Your task to perform on an android device: I will change my YouTube settings and turn on the reminder to take a break.
Image 0: 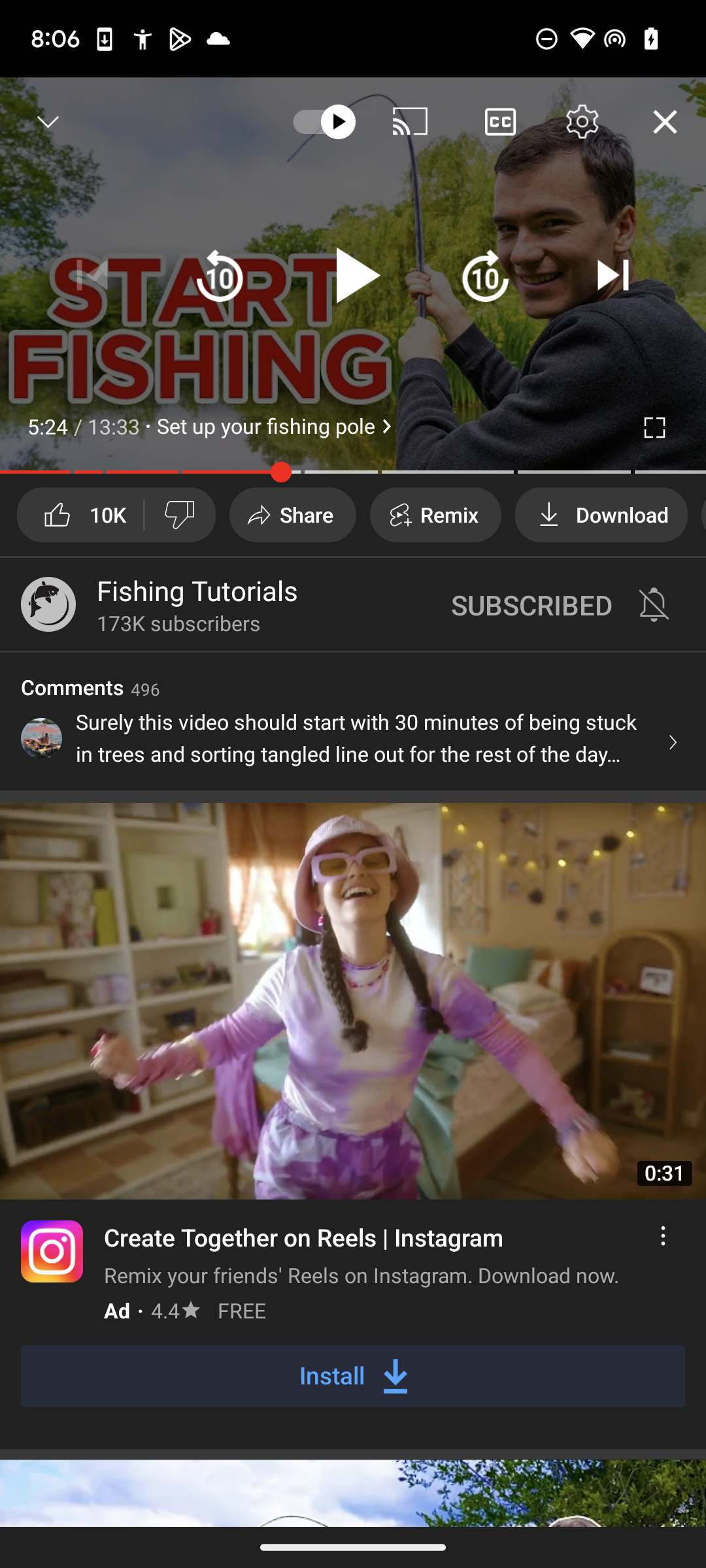
Click on the down arrow in the top left-hand corner.
Step 0: click (48, 121)
Image 1: 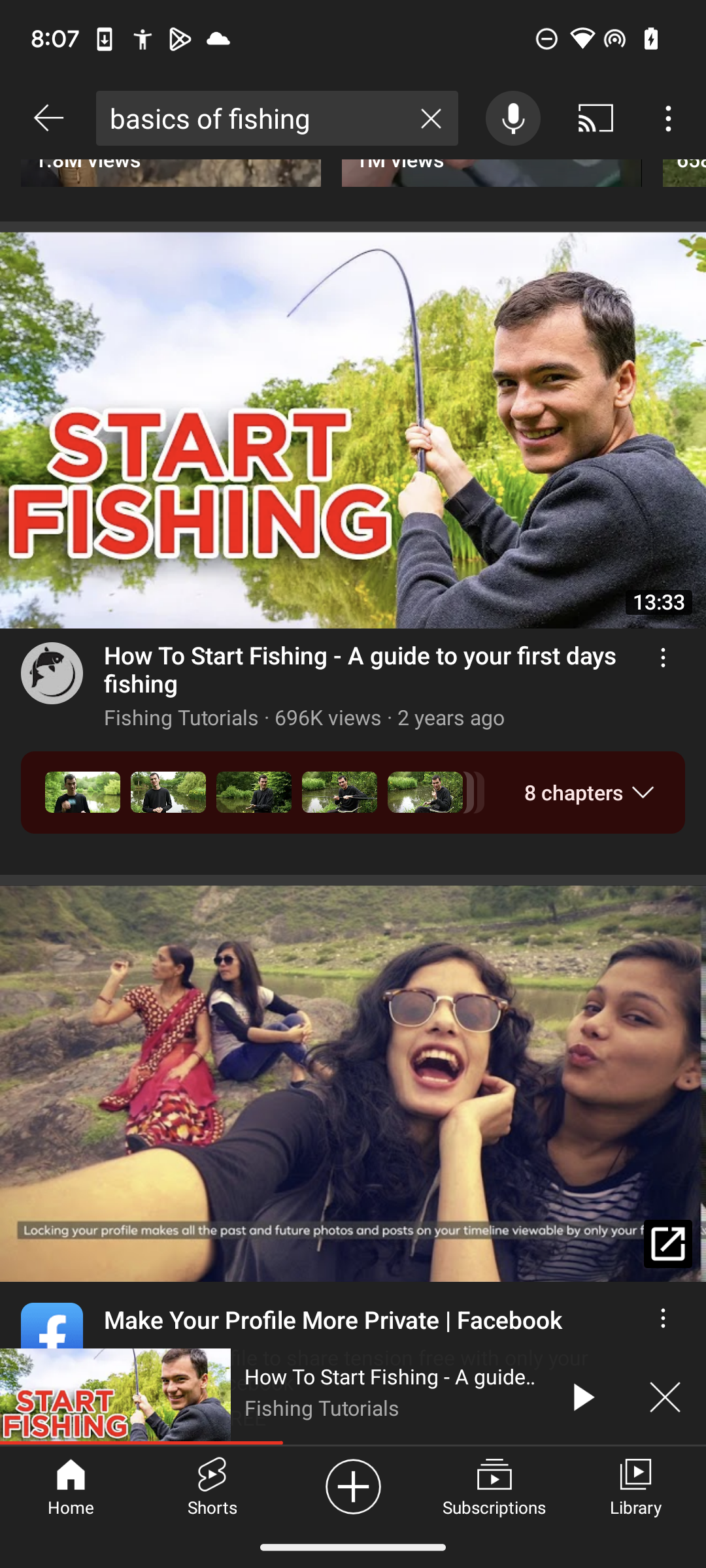
Click on the library button.
Step 1: click (635, 1508)
Image 2: 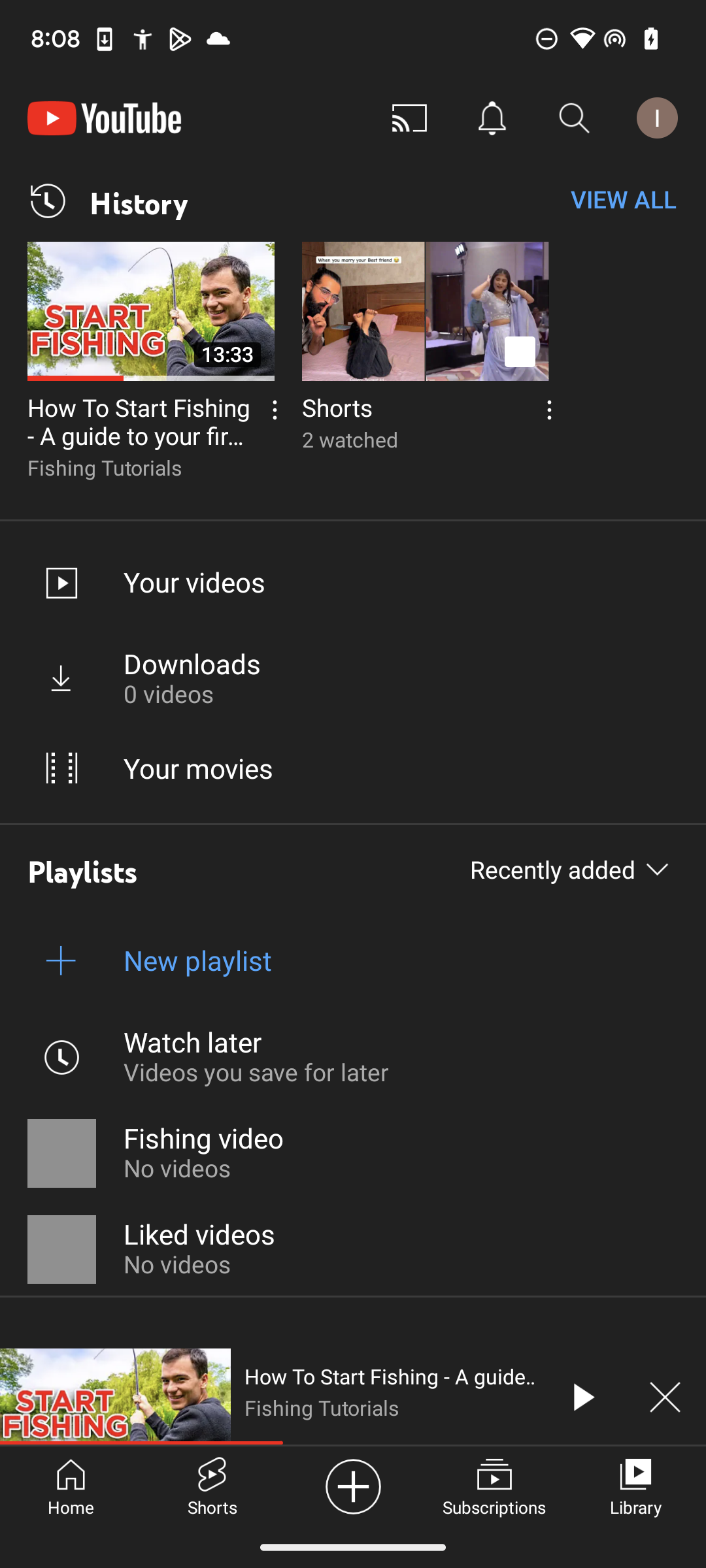
Click on the profile button in the top right-hand corner.
Step 2: click (657, 118)
Image 3: 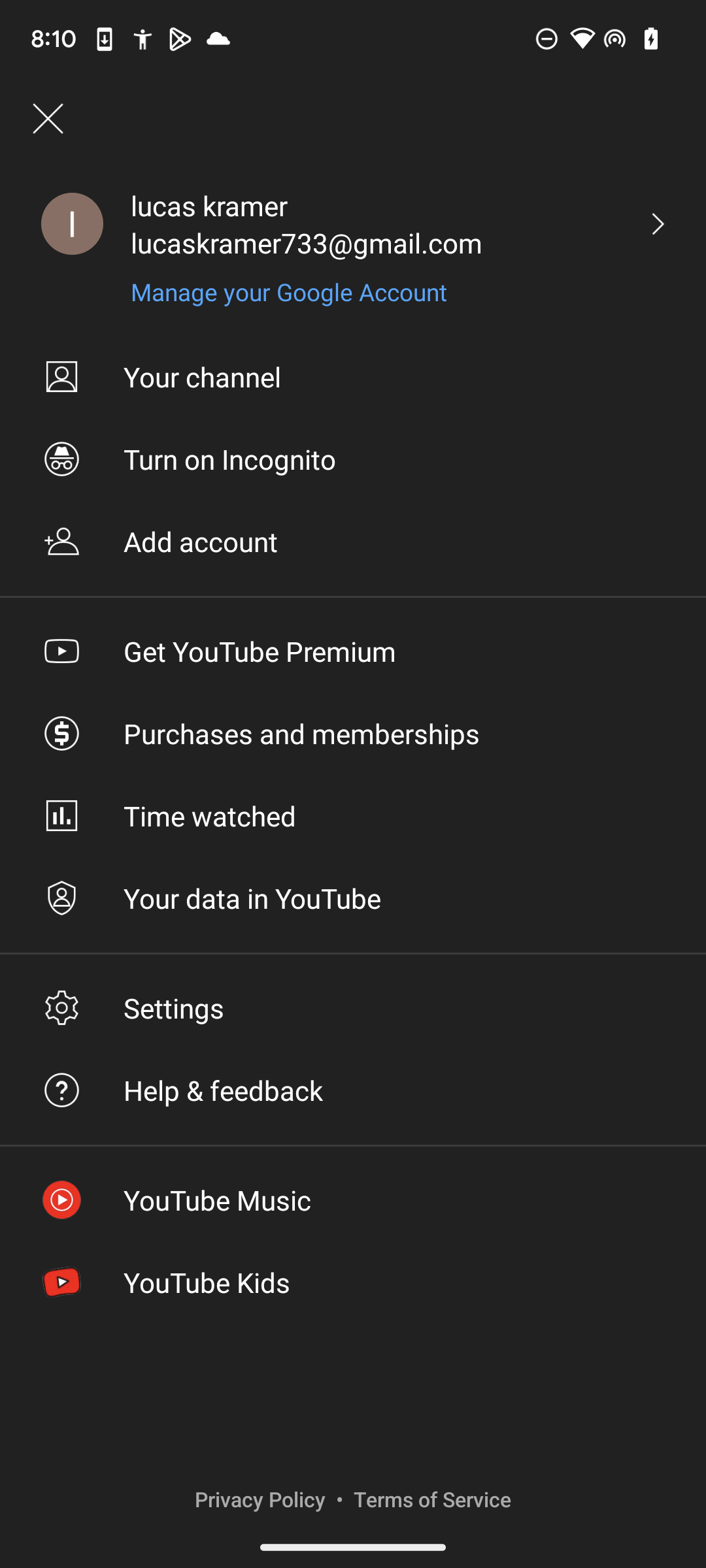
Click on Settings.
Step 3: click (173, 1007)
Image 4: 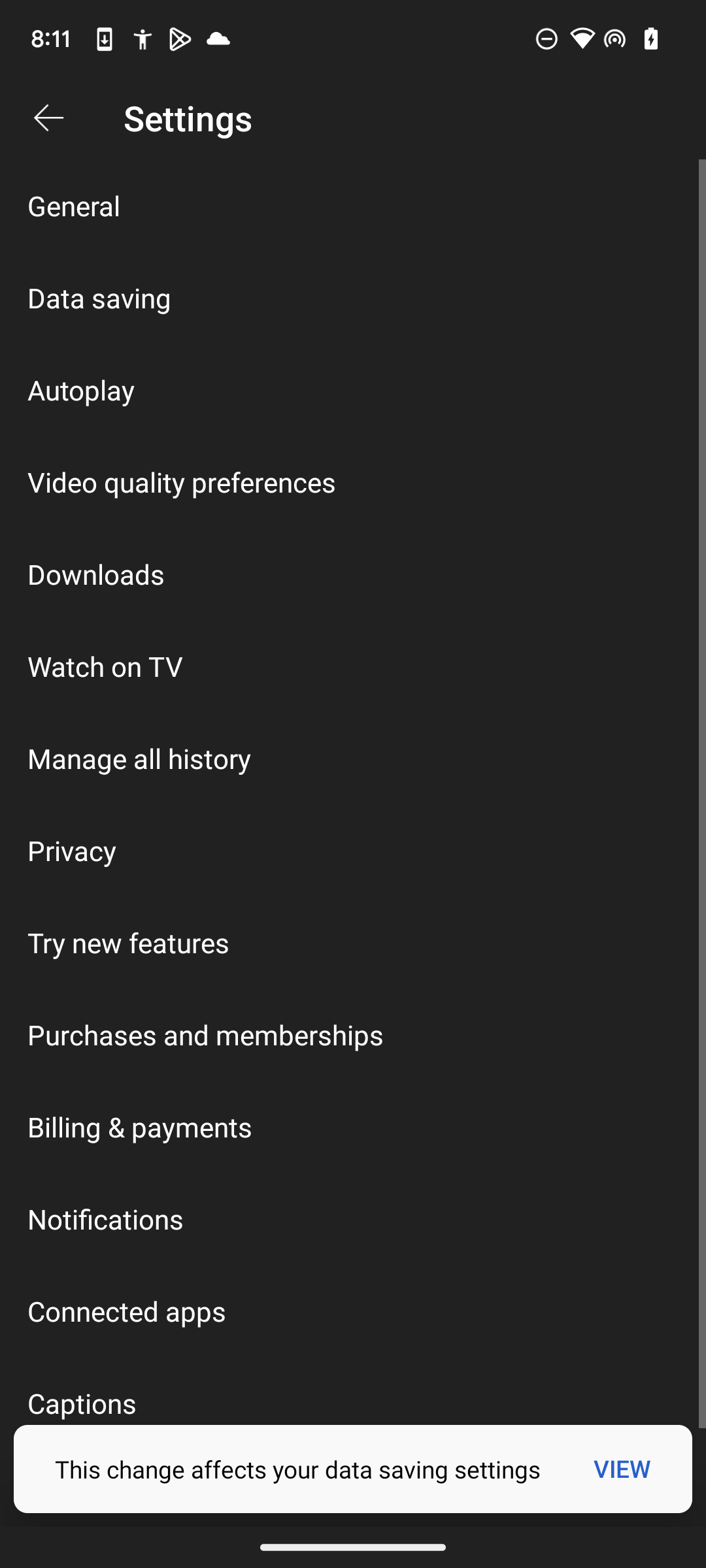
Click on General.
Step 4: click (74, 205)
Image 5: 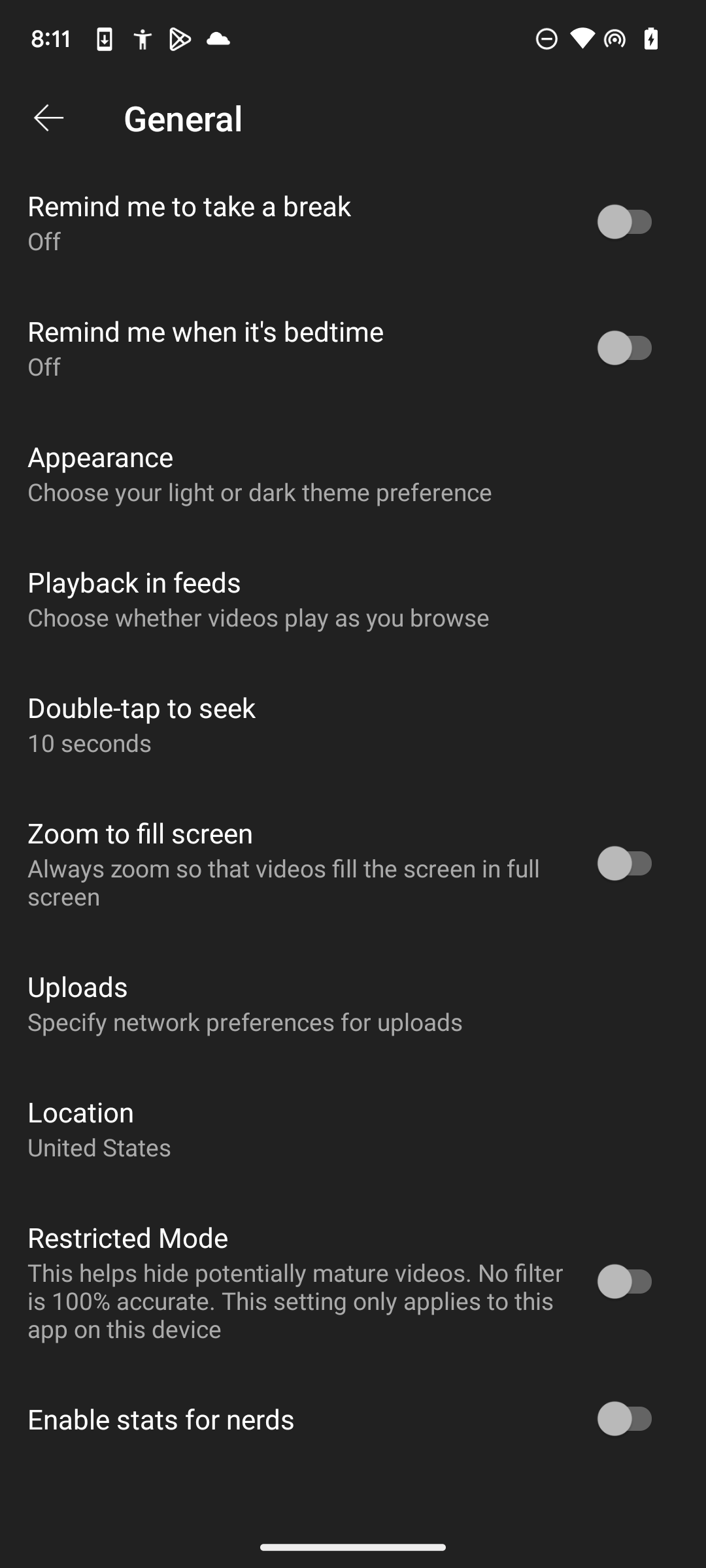
Click on the toggle button of the setting Remind me to take a break.
Step 5: click (631, 221)
Image 6: 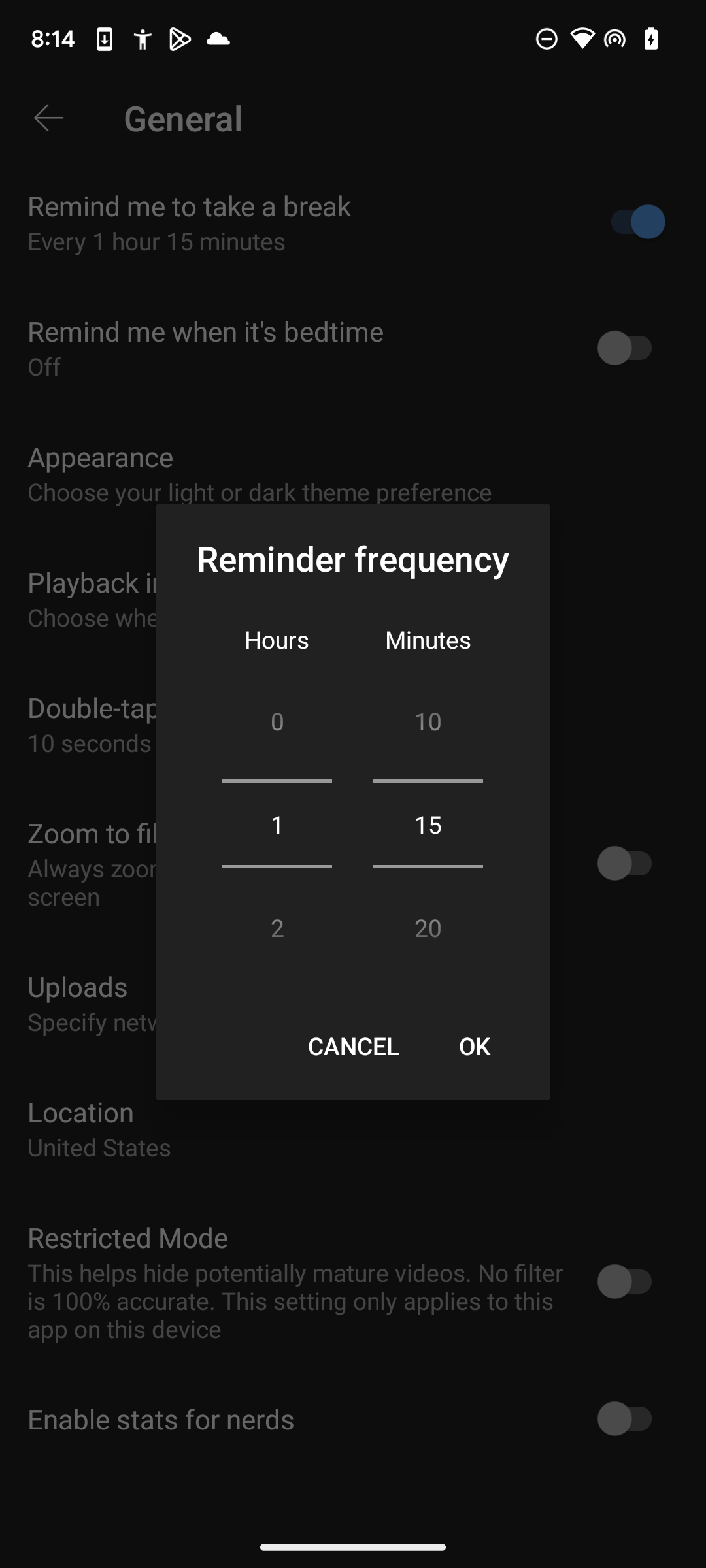
Click on OK button.
Step 6: click (475, 1045)